Your task to perform on an android device: In the Sketchbook app, create a new sketch with canvas size 1080x2263
Image 0: 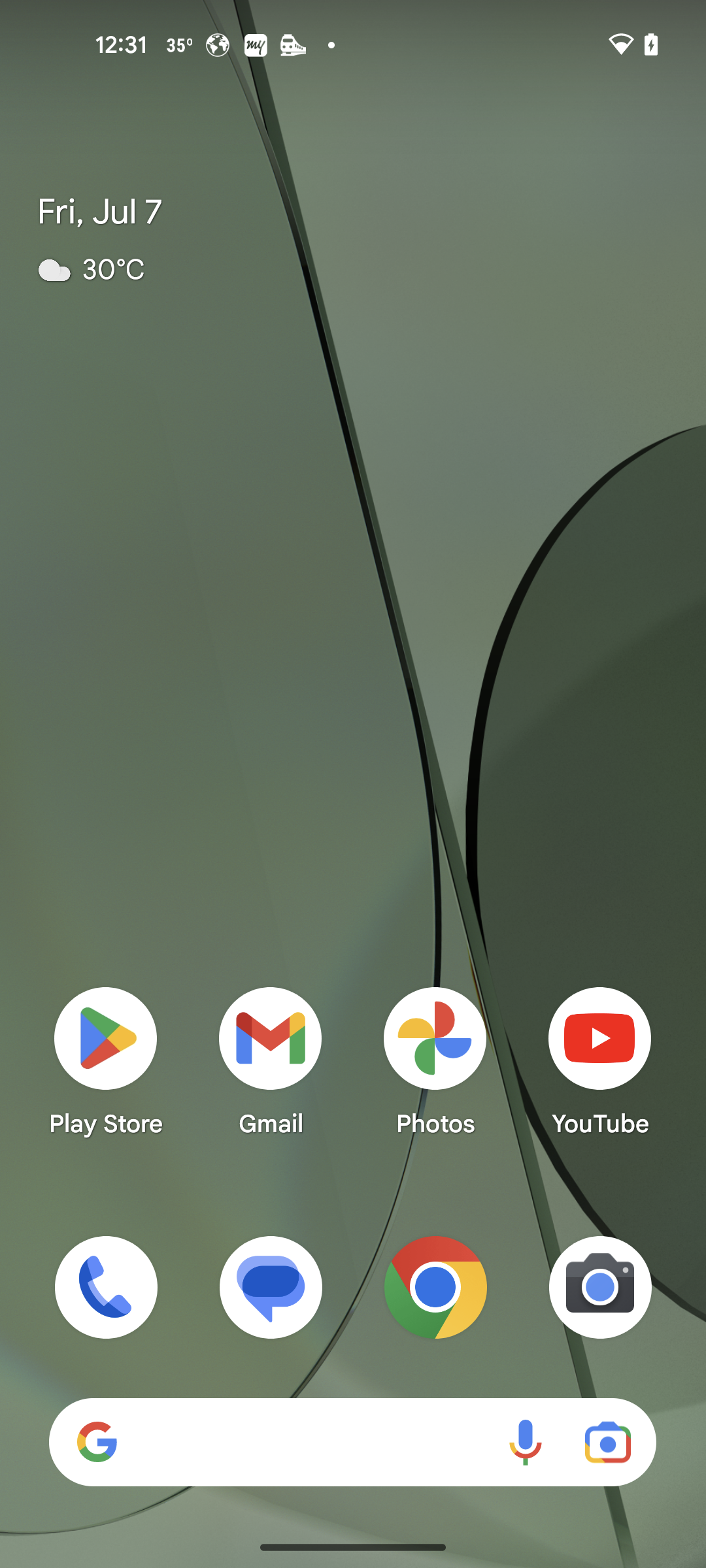
Open Sketchbook app
Step 0: open app "Sketchbook"
Image 1: 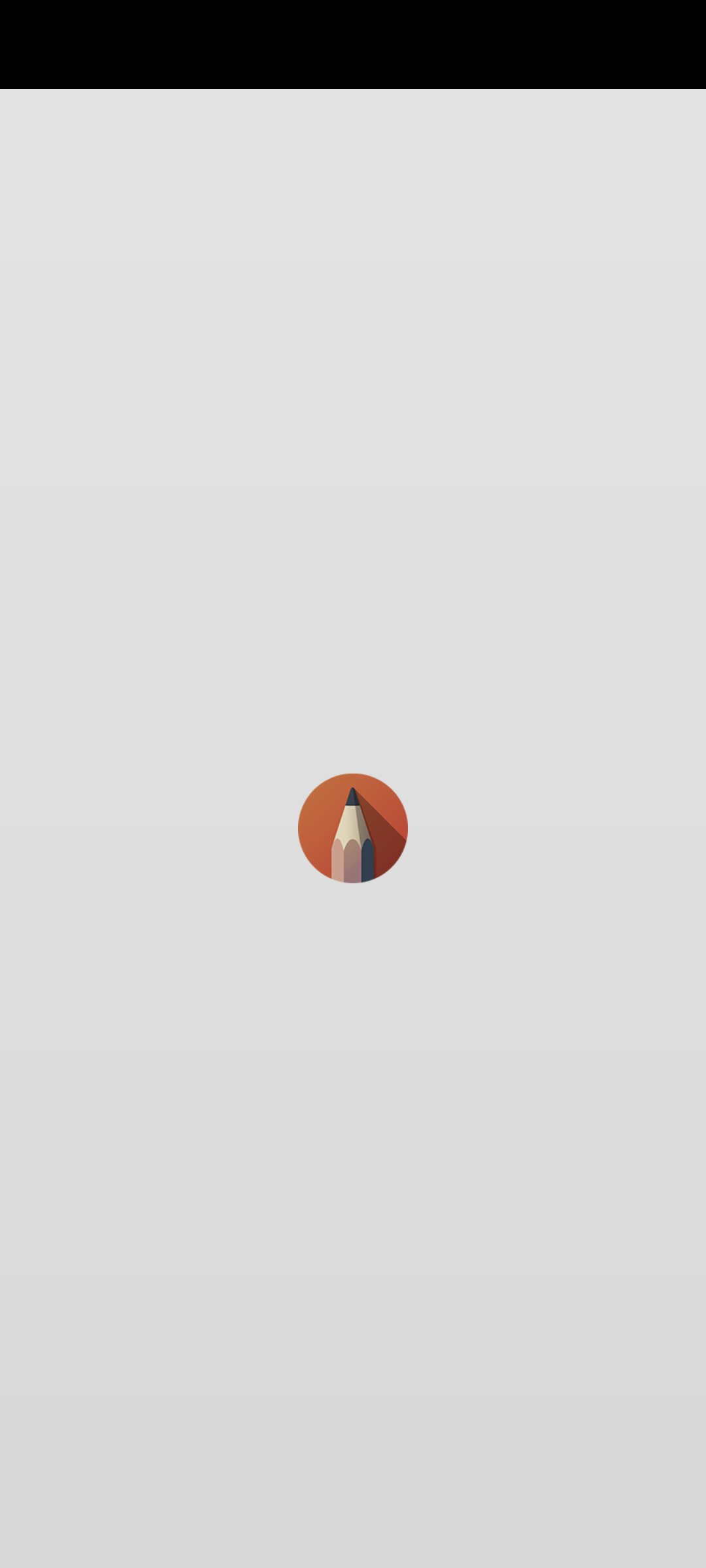
Open Sketchbook app
Step 1: wait
Image 2: 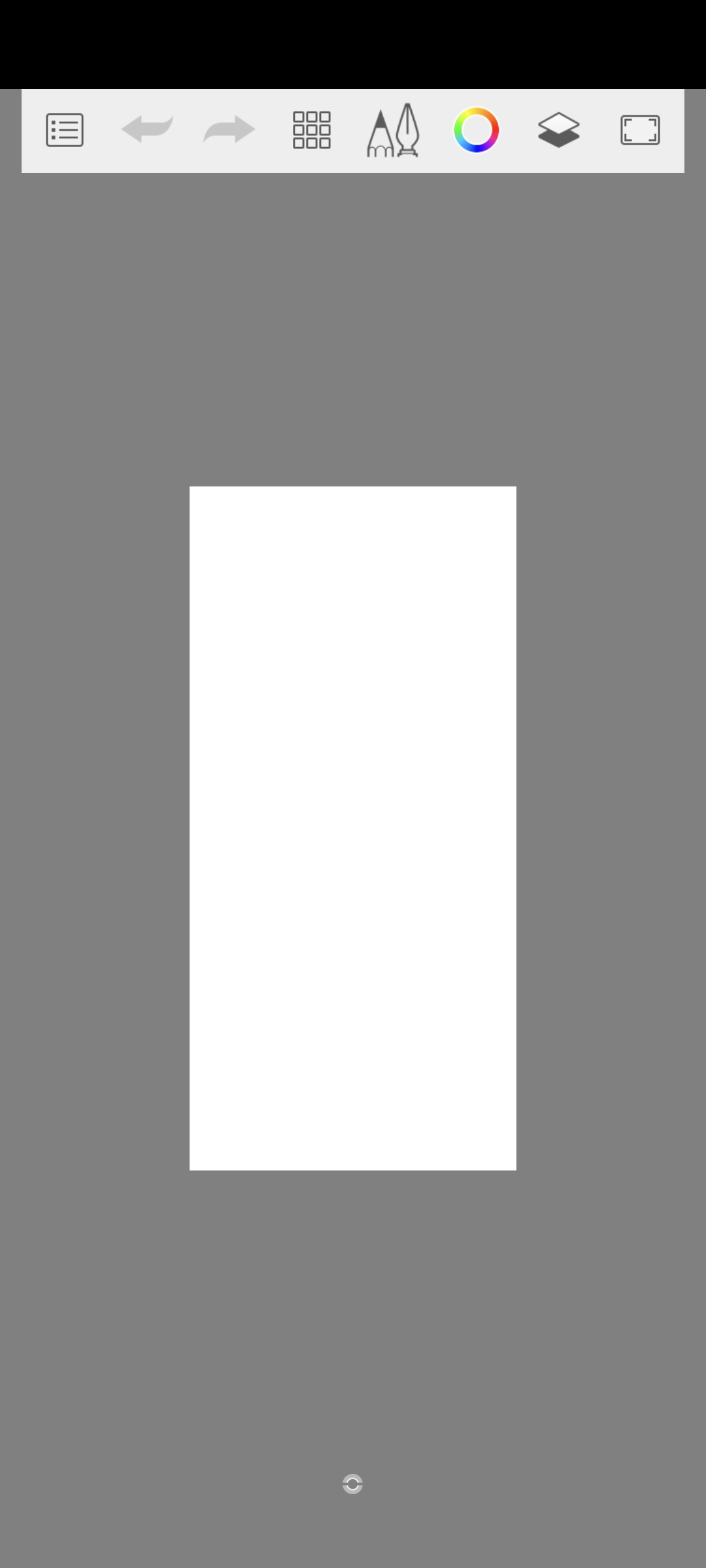
click on menu icon
Step 2: click (65, 130)
Image 3: 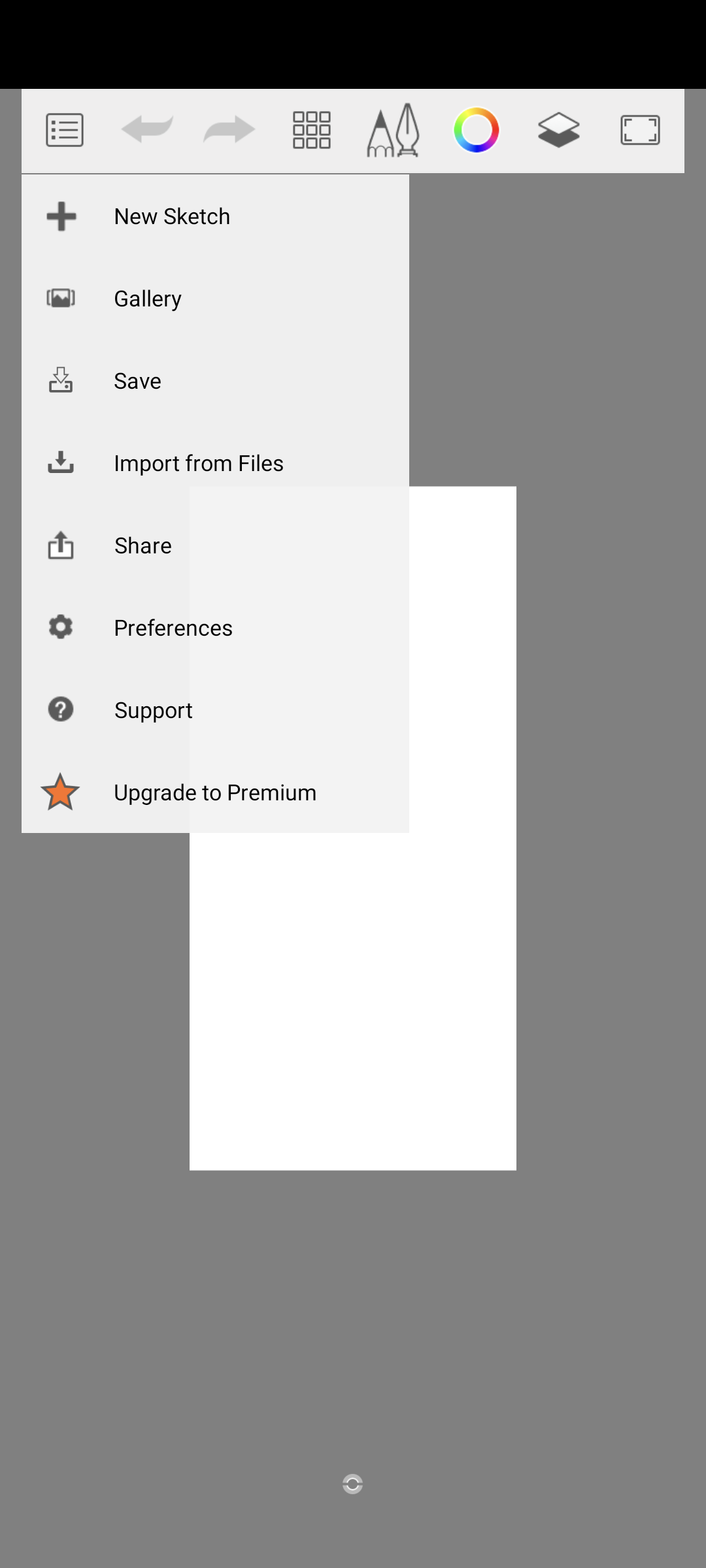
click on new sketch
Step 3: click (172, 215)
Image 4: 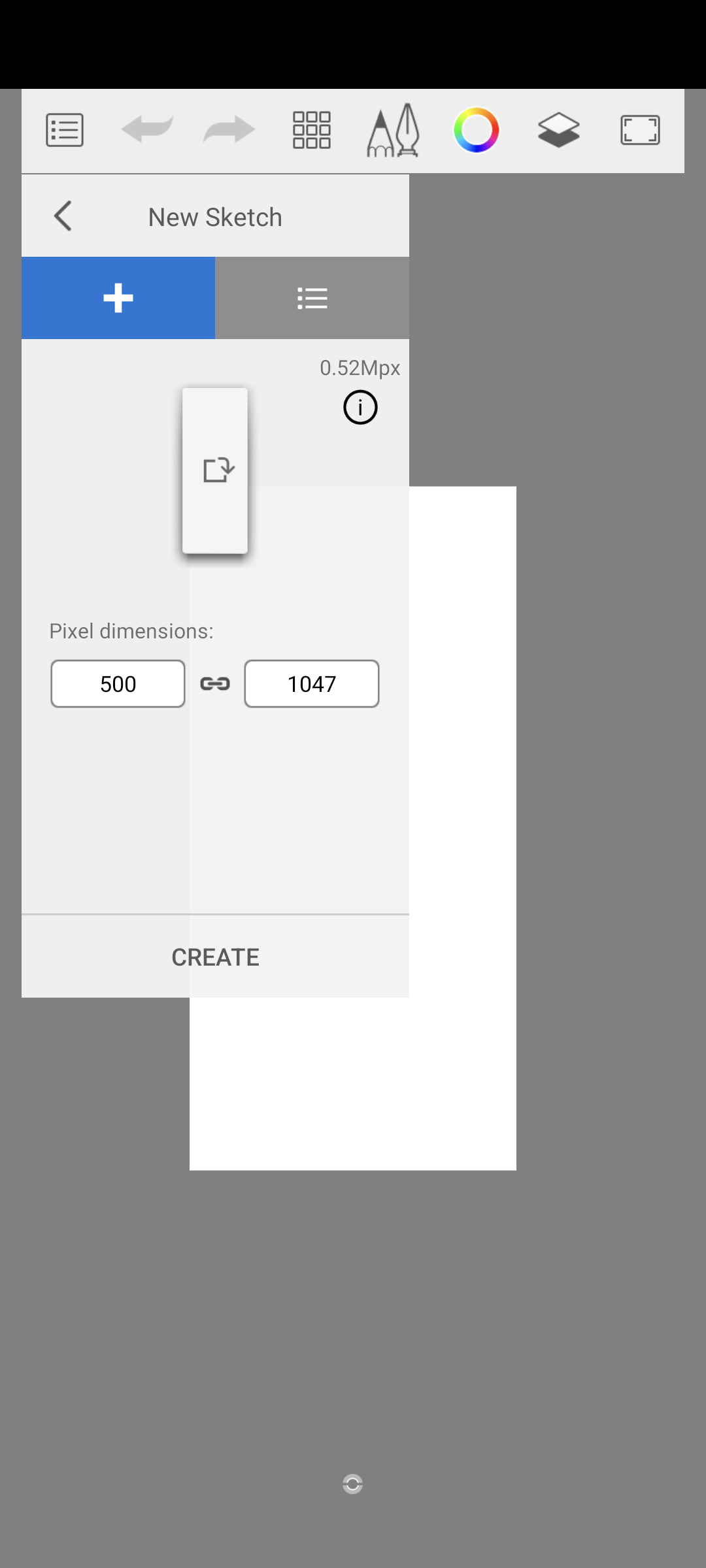
click on pixel dimensions 
Step 4: click (118, 683)
Image 5: 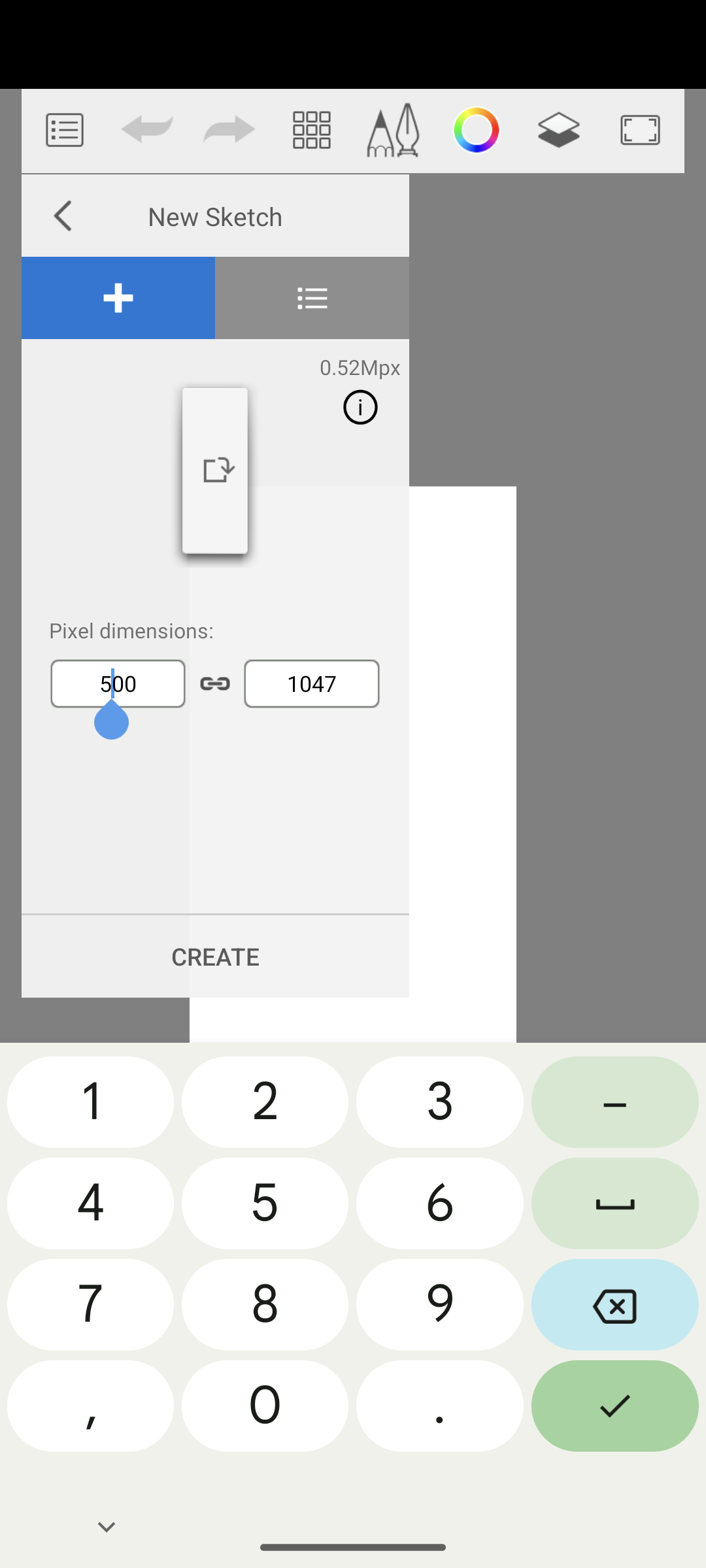
enter value 1080
Step 5: type "1080"
Image 6: 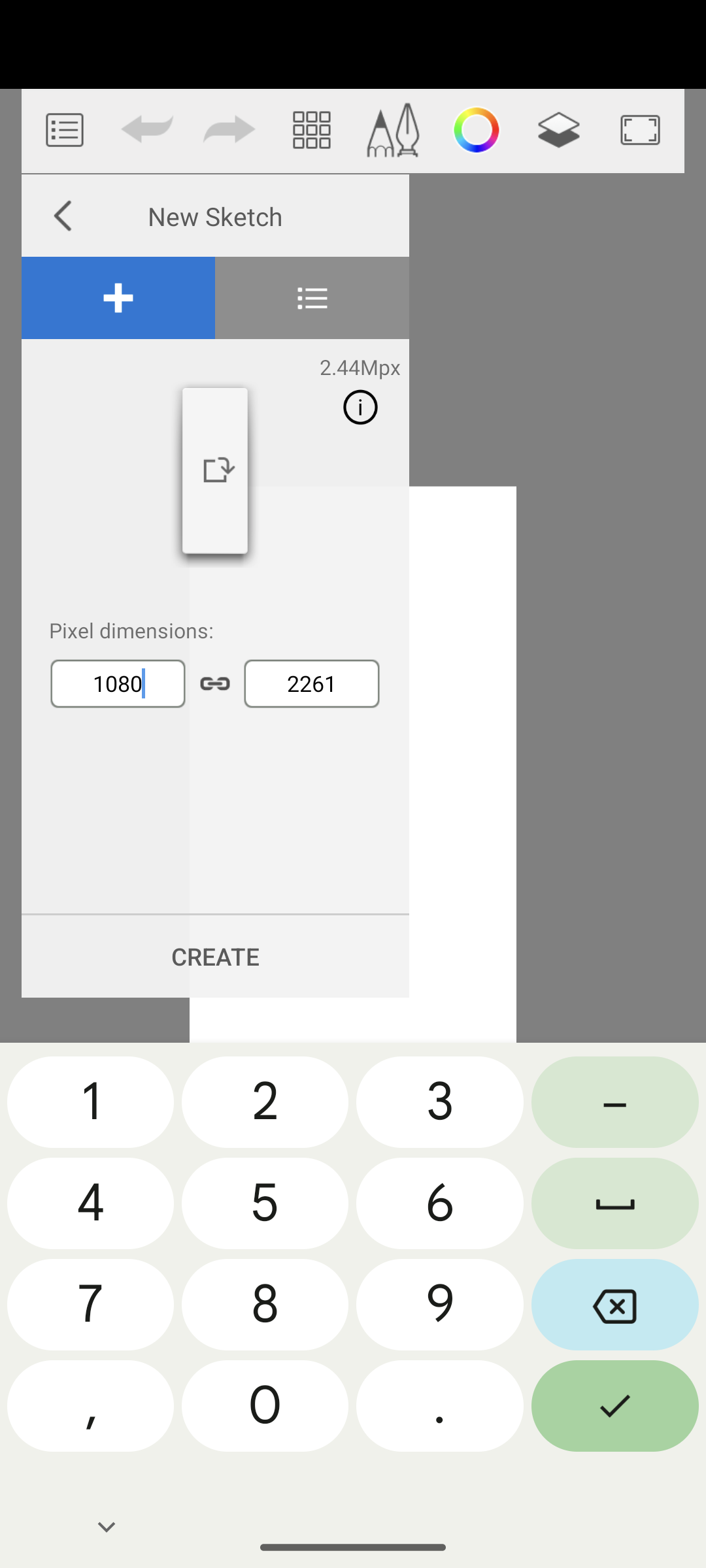
click on create
Step 6: click (215, 956)
Image 7: 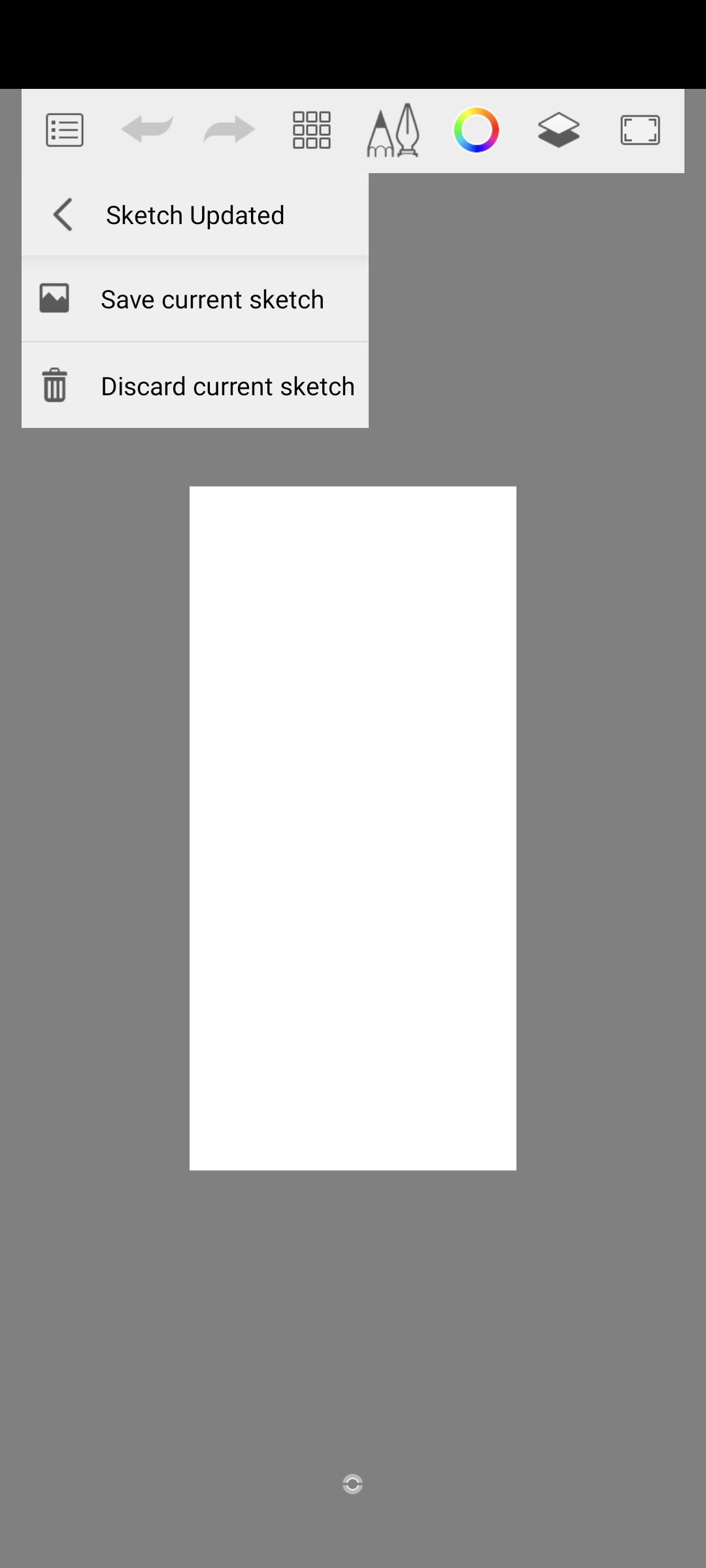
click on discard current sketch
Step 7: click (227, 385)
Image 8: 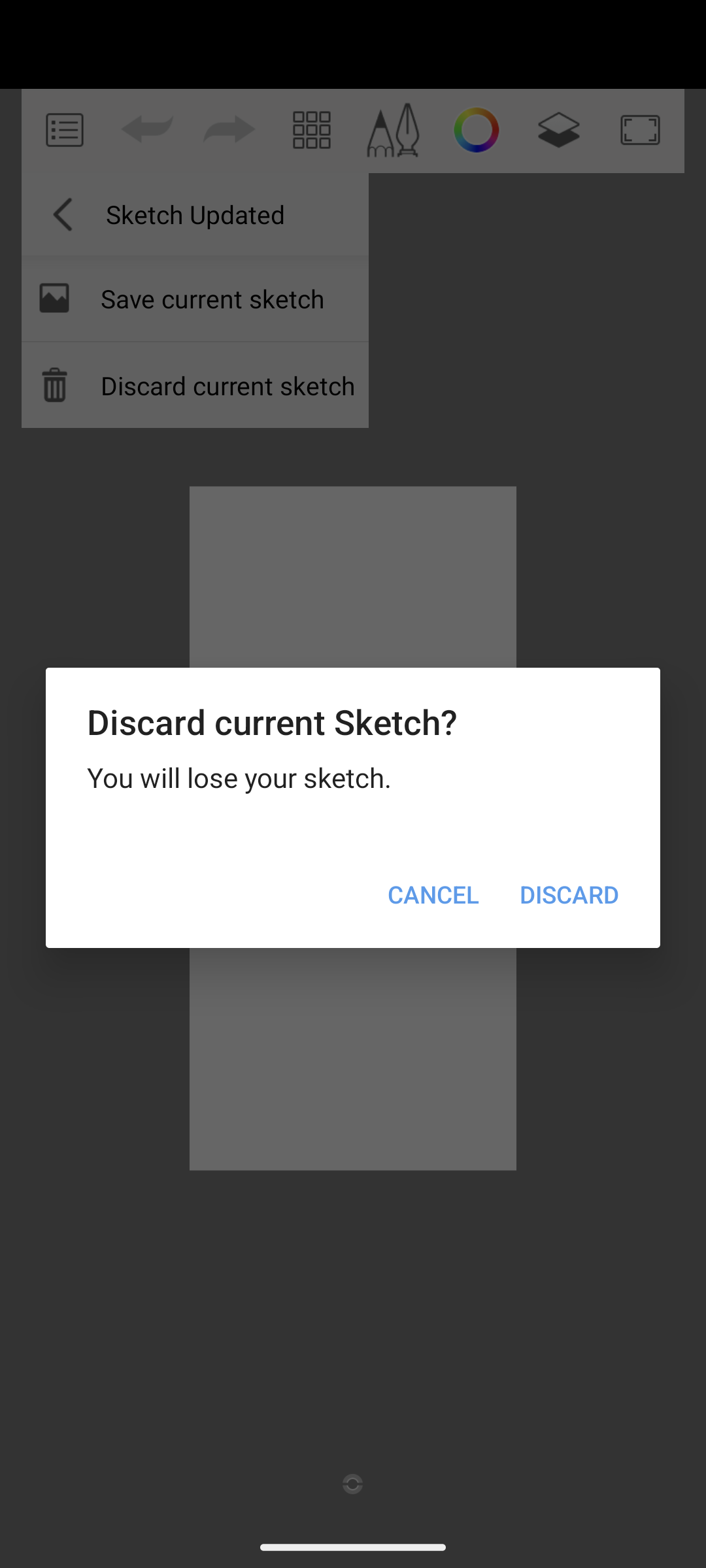
select discard
Step 8: click (569, 894)